Your task to perform on an android device: I've finished reading for the day; therefore, I'd want to add bookmarks to page no. 133 so I can pick up where I left off tomorrow on the Amazon Kindle app.
Image 0: 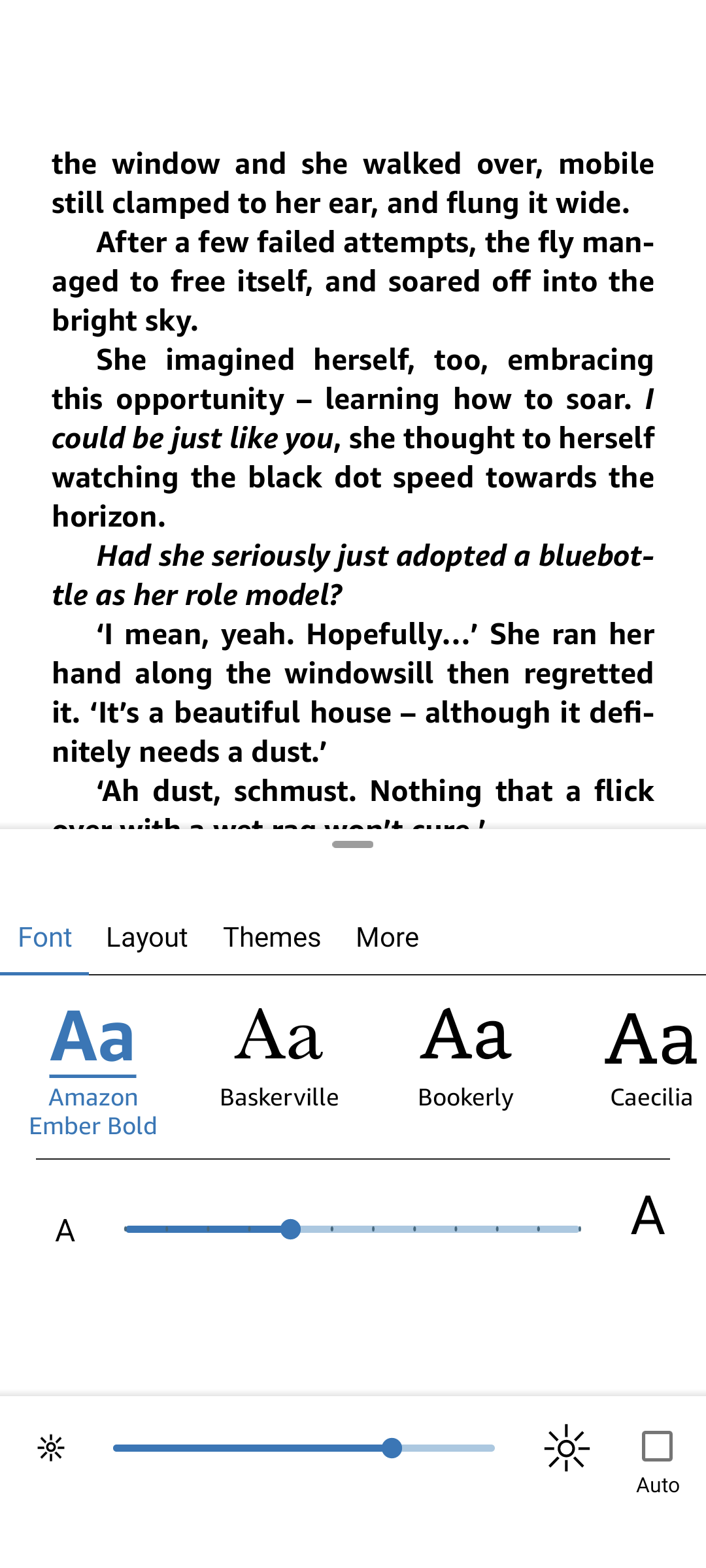
Tap on the screen
Step 0: click (353, 849)
Image 1: 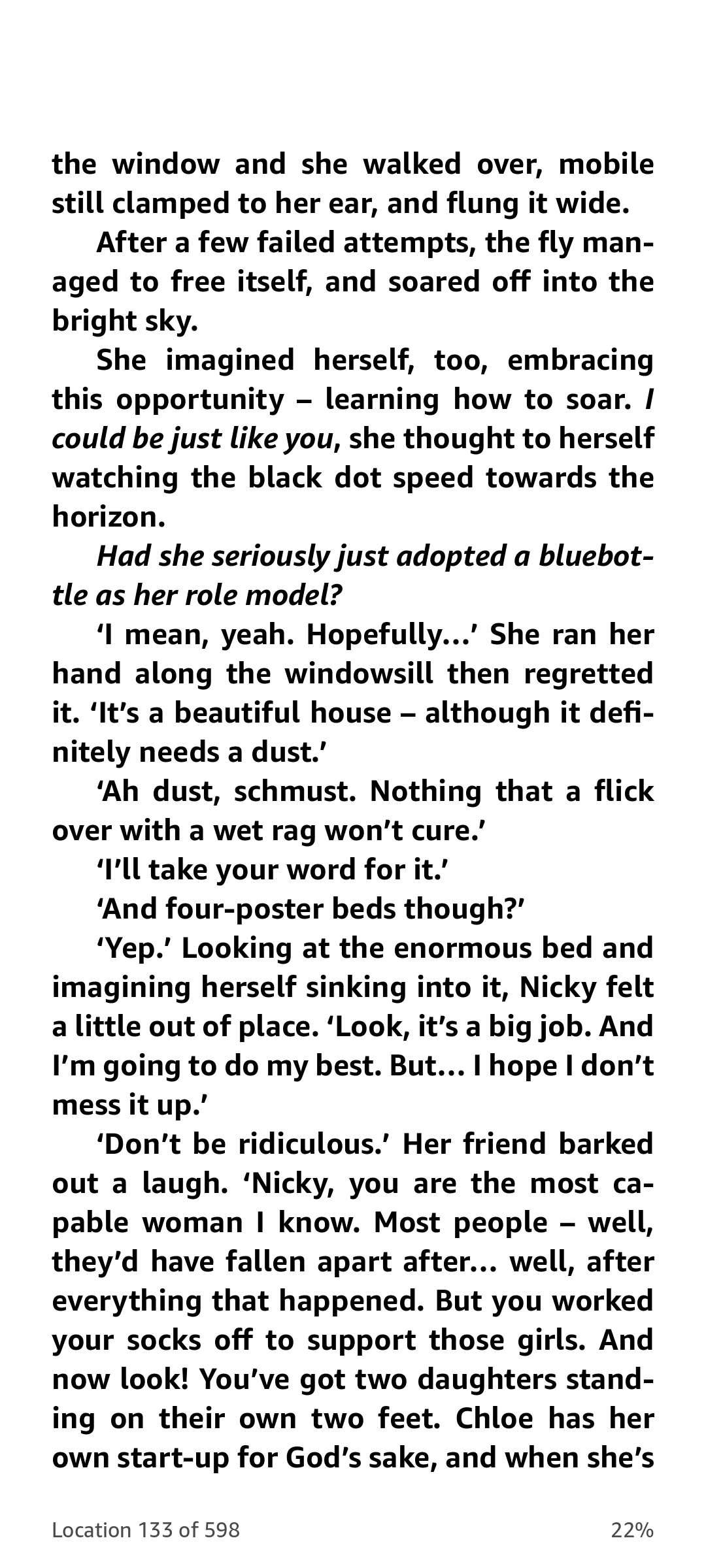
Tap on the screen to view Hidden Controls
Step 1: click (353, 784)
Image 2: 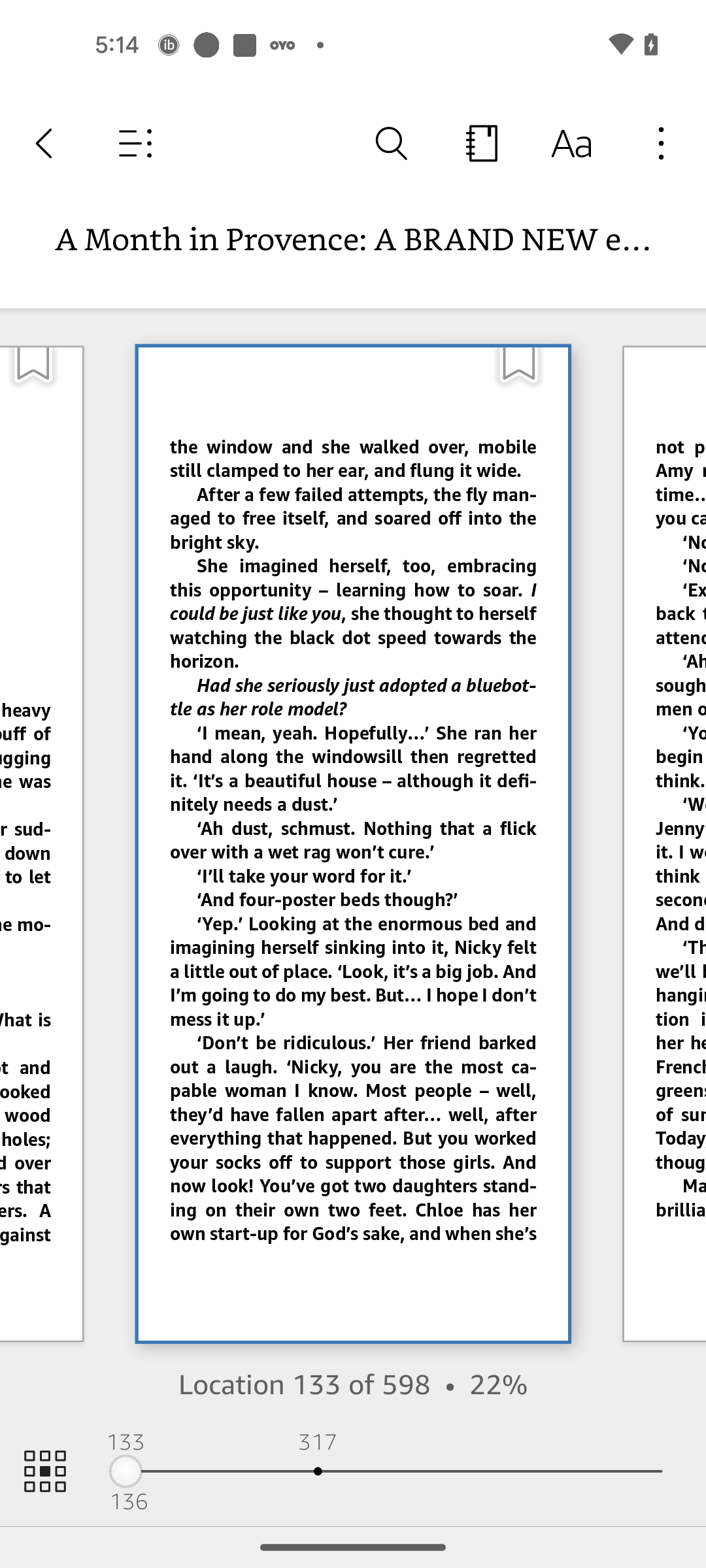
Click on the Bookmark icon at the top of the page no. 133
Step 2: click (523, 382)